Your task to perform on an android device: Select the Third schedule of the bus. View the arrival and departure times along with the bus stop number and see if the bus is on time or if there is any delay.
Image 0: 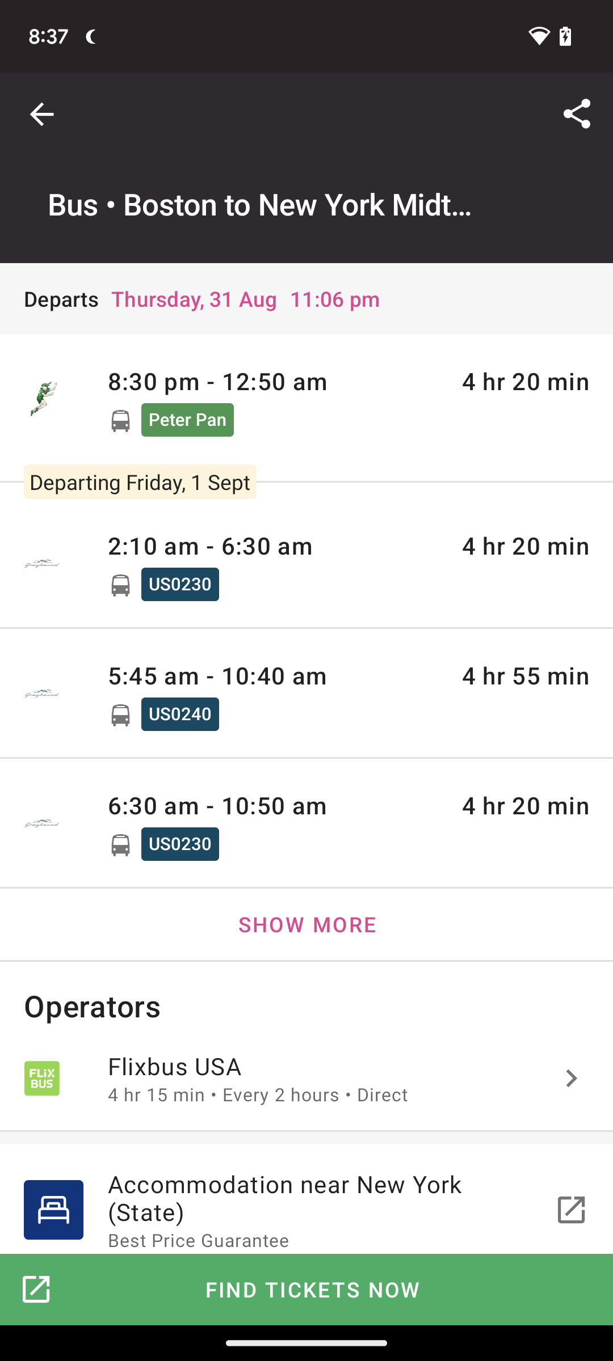
click on the show more 
Step 0: click (306, 924)
Image 1: 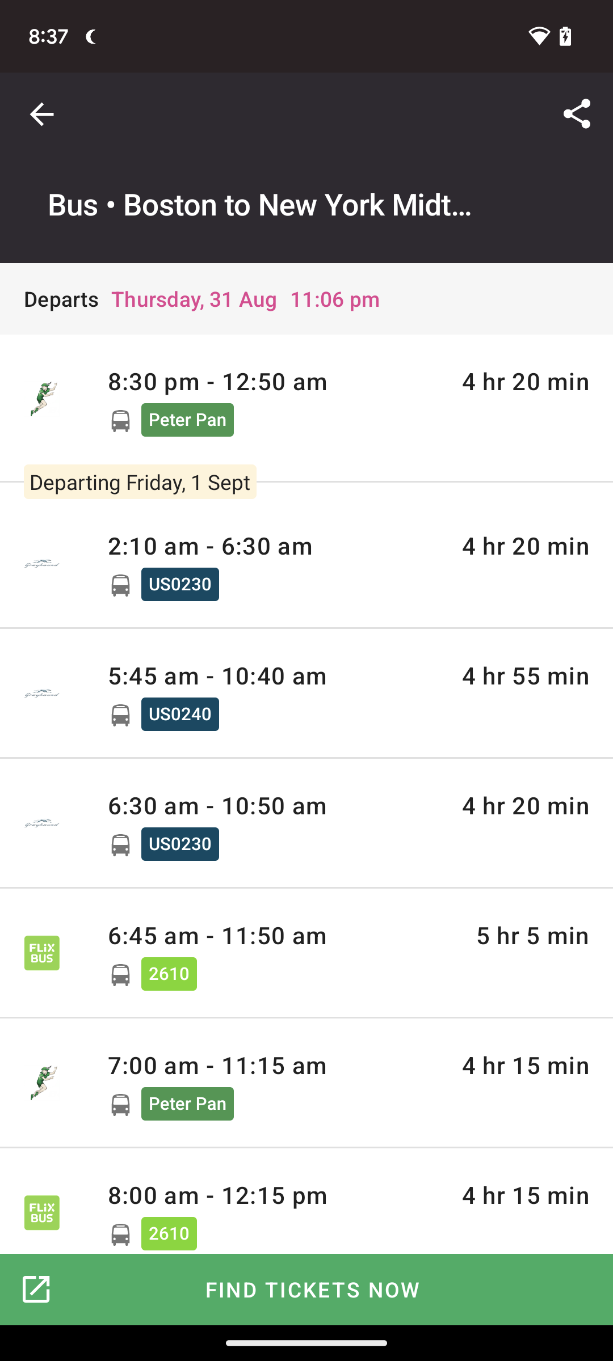
click on the 2610 bus no
Step 1: click (248, 1208)